Your task to perform on an android device: Open Treebo app and In treebo app search a hotel in Kerala for 2 adults with 1 room from 22nd june 23 to 24th june 23 and book hotel Treebo Tryst vahada
Image 0: 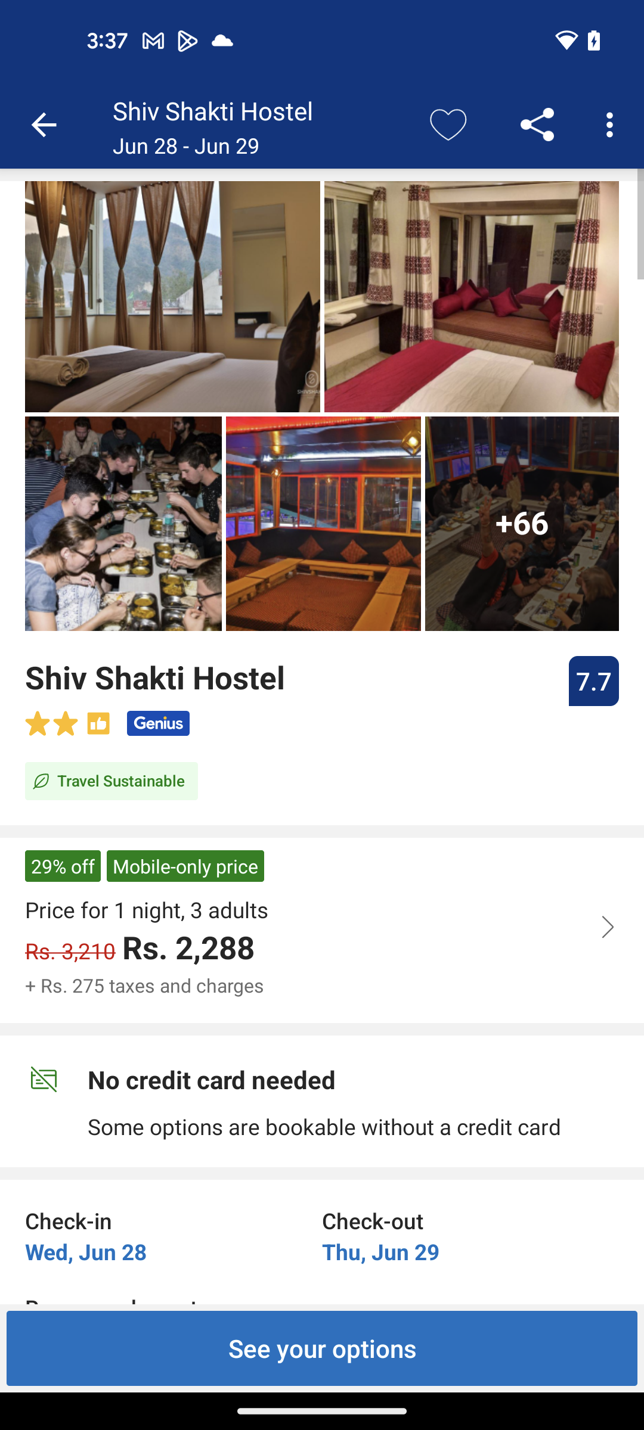
Open Treebo app
Step 0: open app "Treebo"
Image 2: 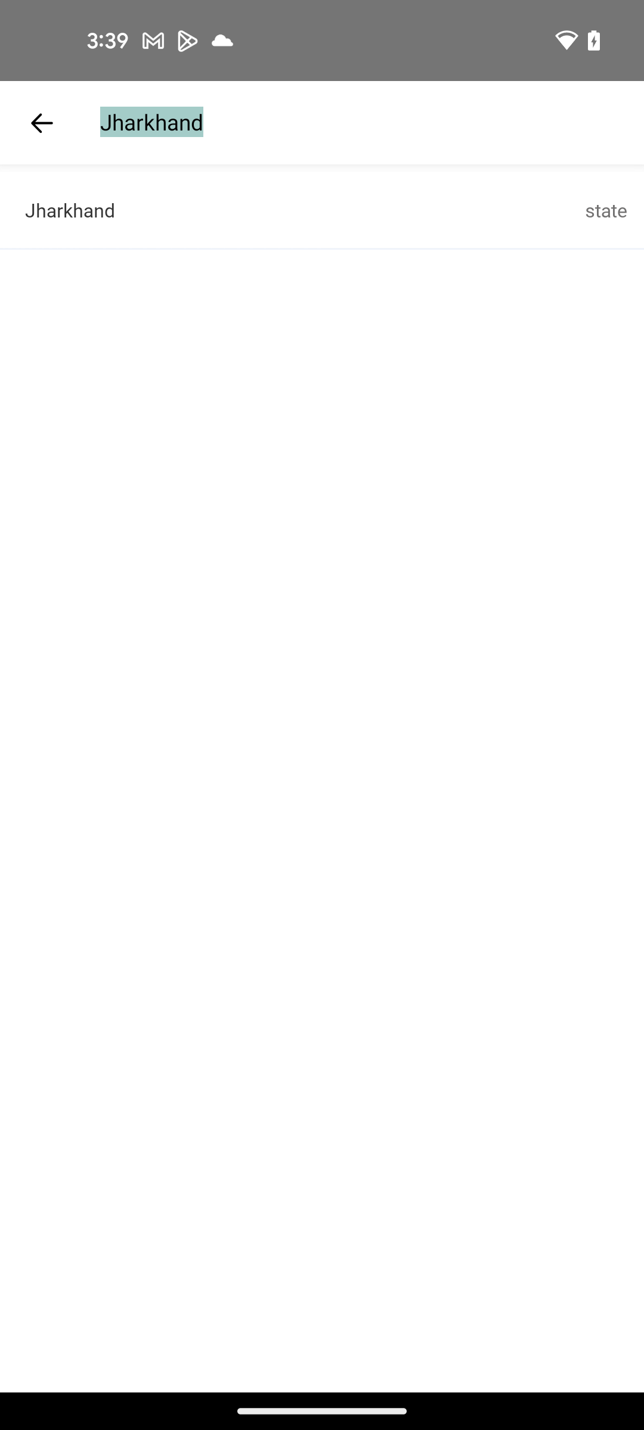
Search for Kerala
Step 2: type "Kerala"
Image 3: 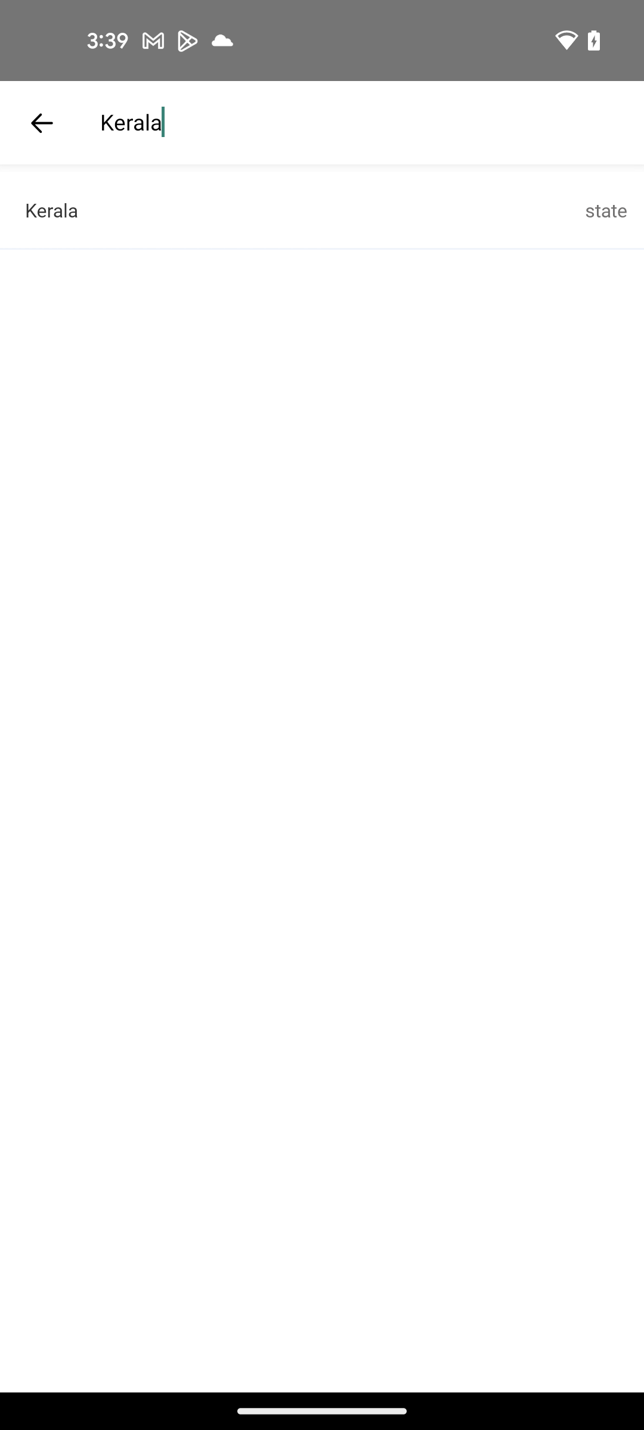
Click on the search result
Step 3: click (249, 210)
Image 4: 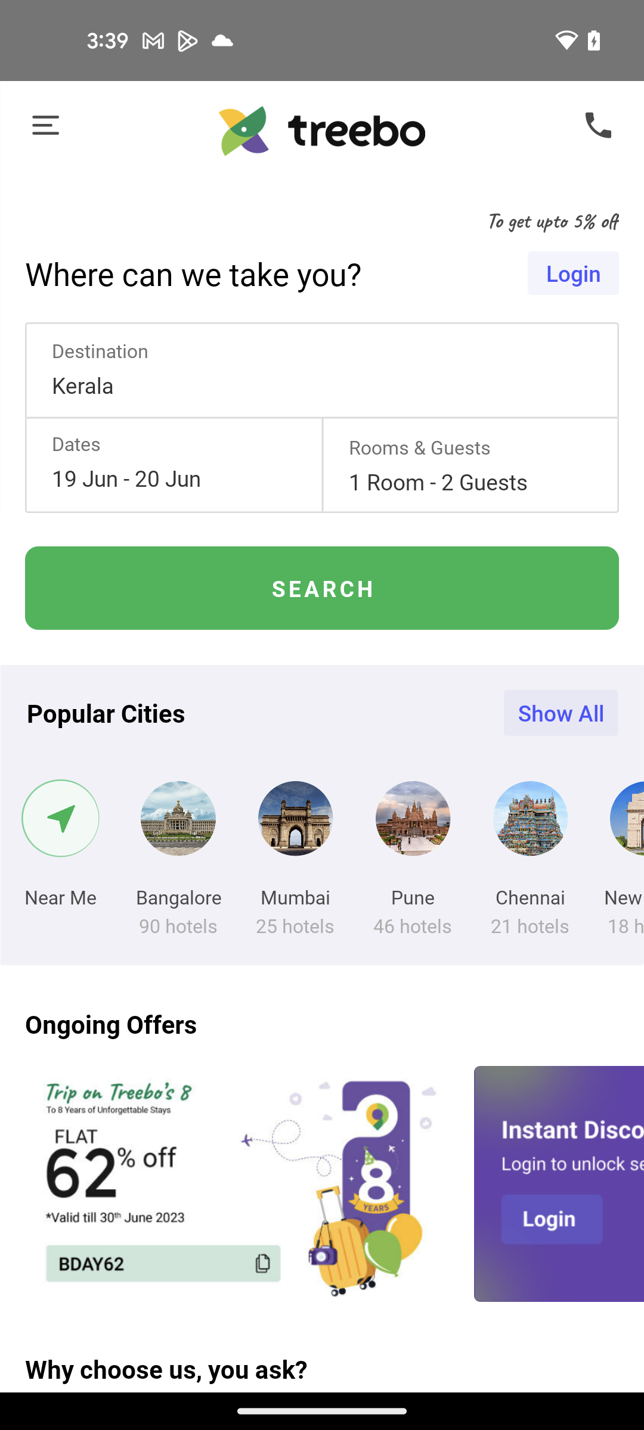
Click on the date section
Step 4: click (187, 478)
Image 5: 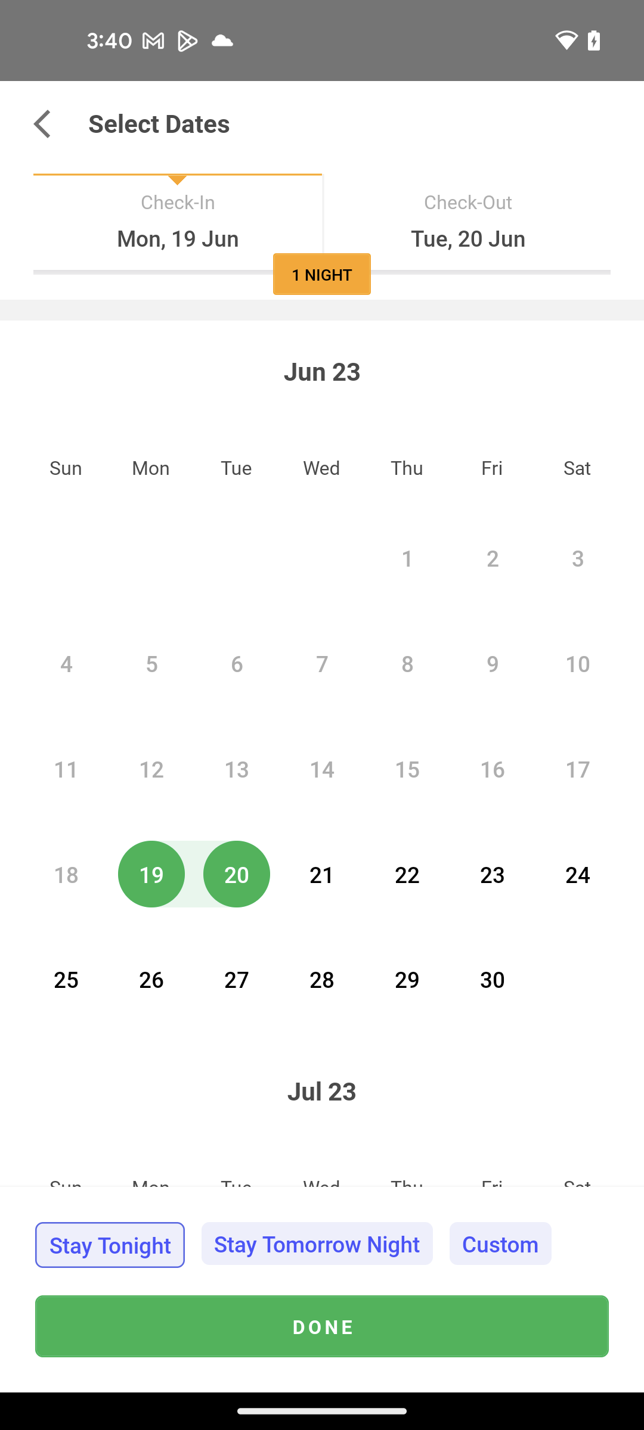
Select check in date 22nd June
Step 5: click (407, 874)
Image 6: 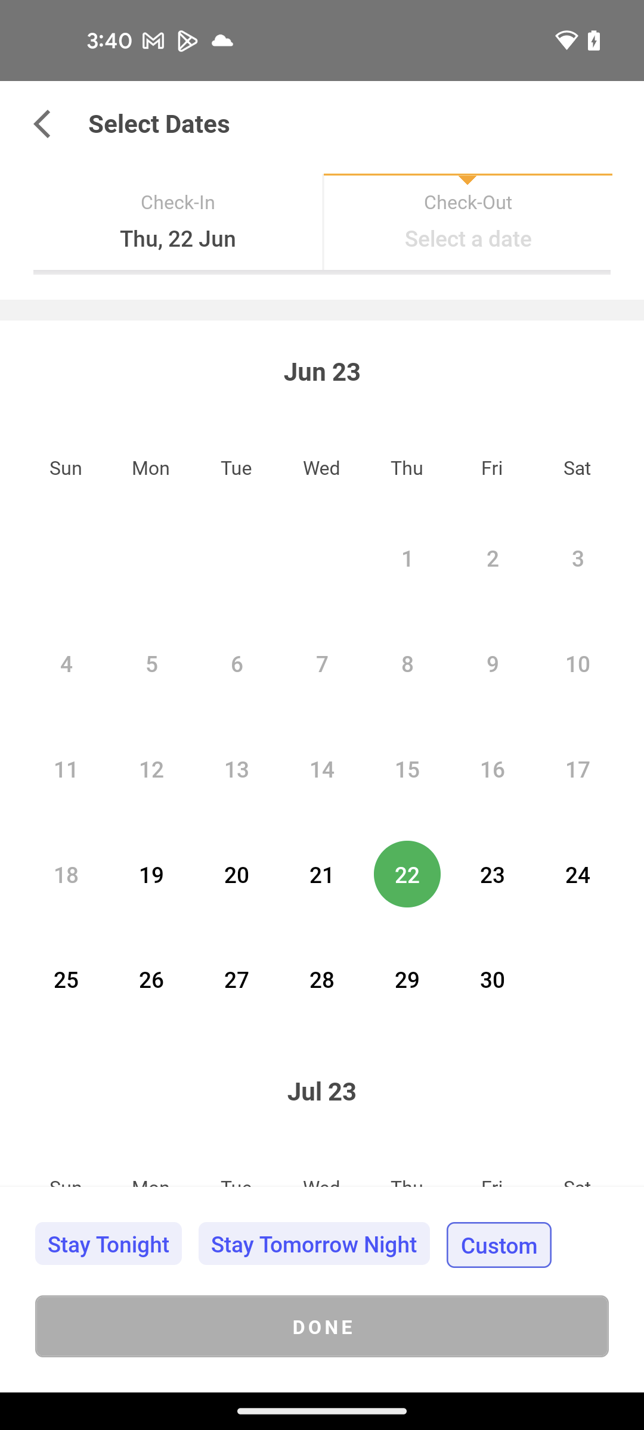
Select check out date 24th June
Step 6: click (577, 874)
Image 7: 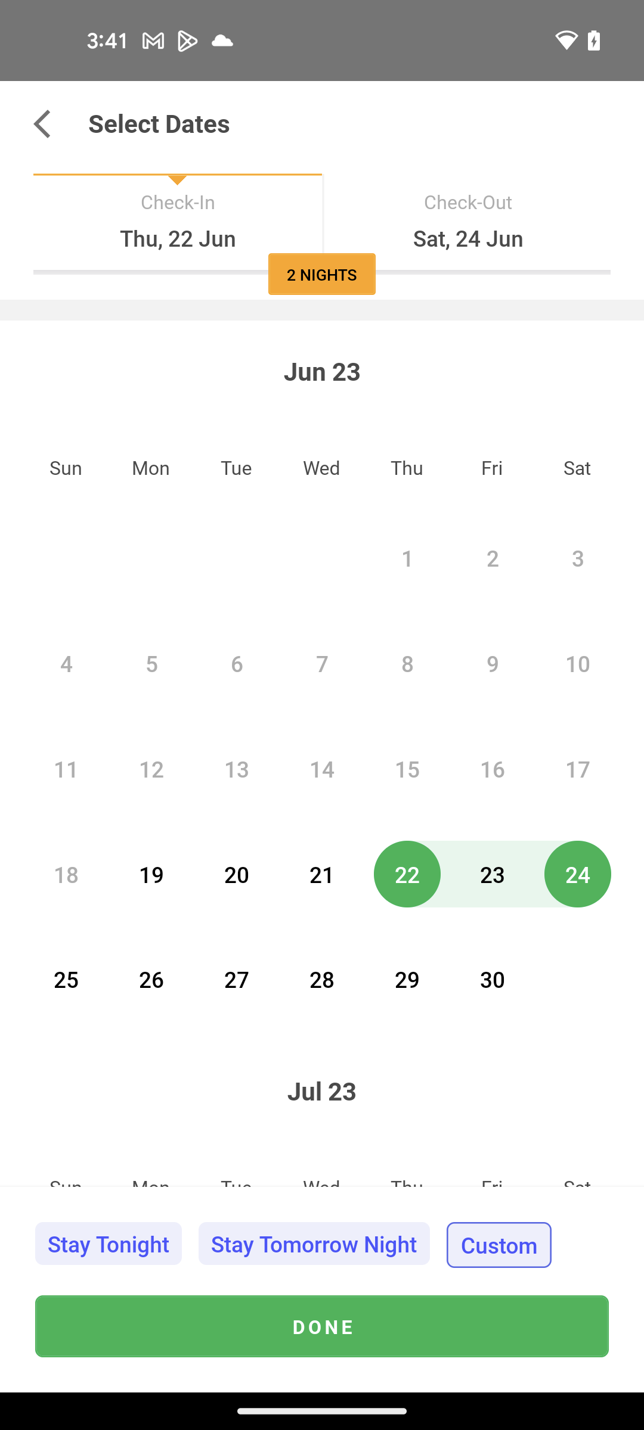
Click on the done button at the bottom of the screen
Step 7: click (322, 1326)
Image 8: 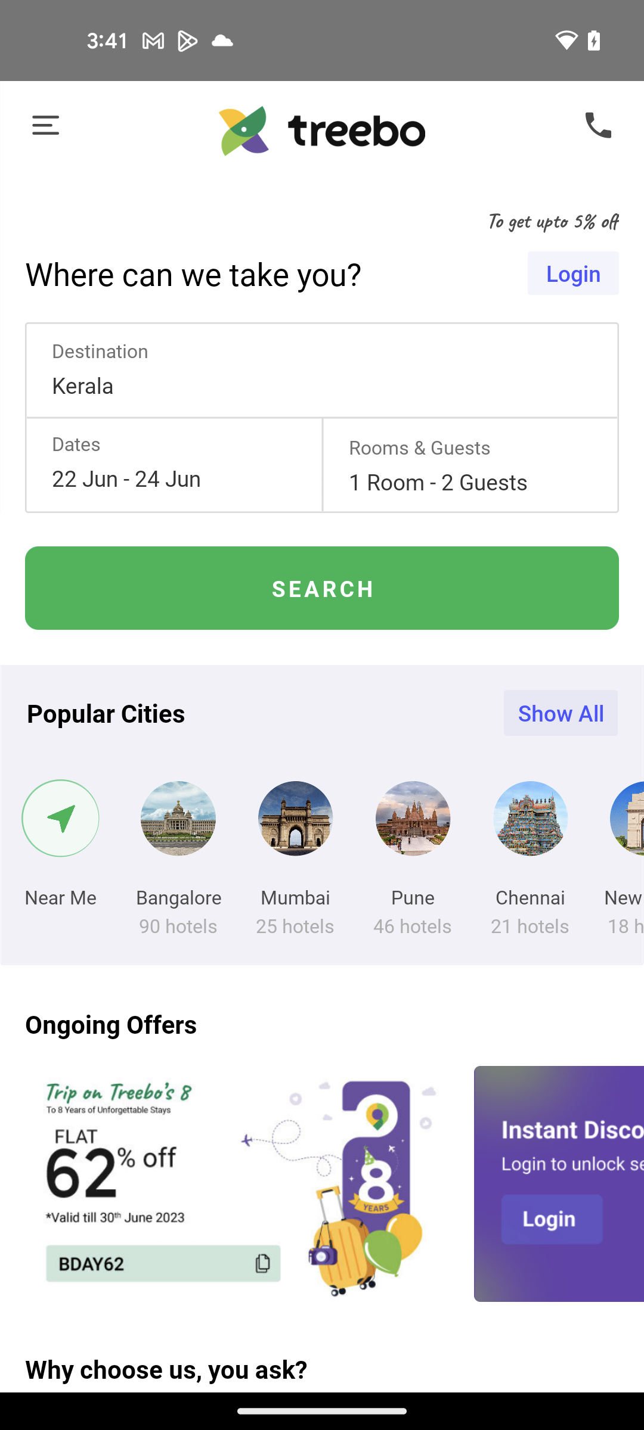
Click on rooms and guests section
Step 8: click (483, 481)
Image 9: 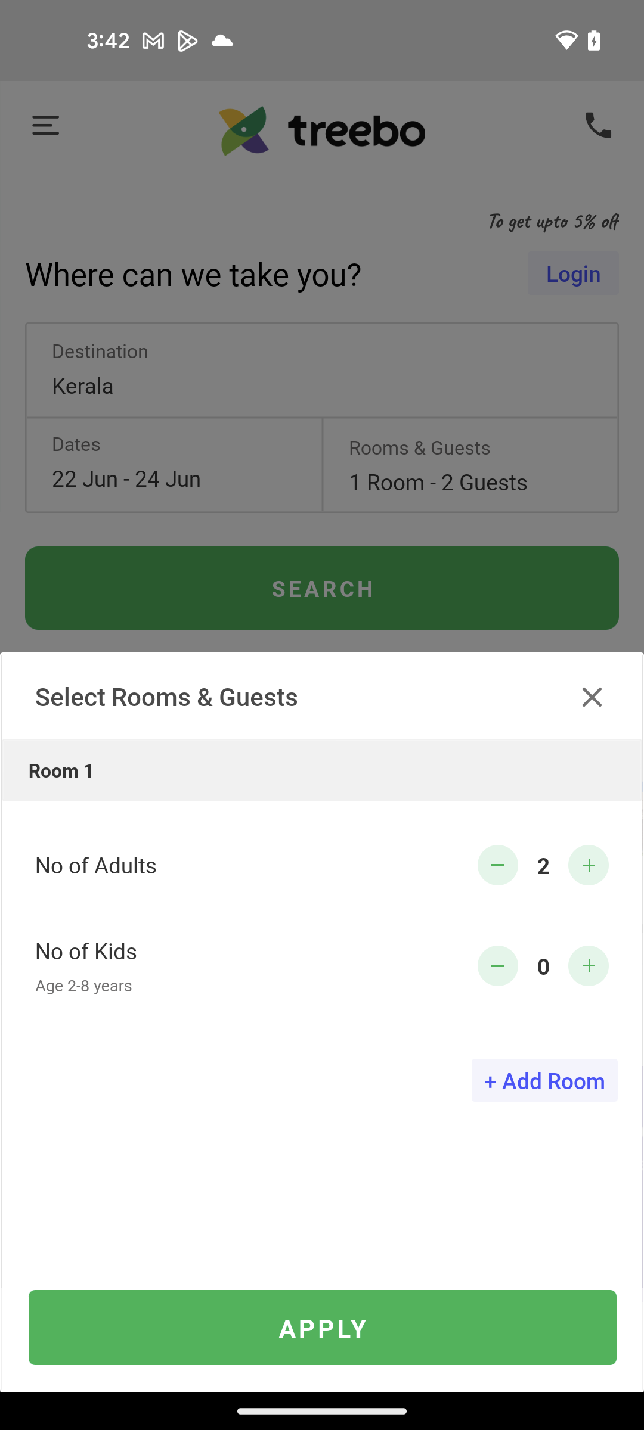
Click on apply button at the bottom of the screen
Step 9: click (322, 1328)
Image 10: 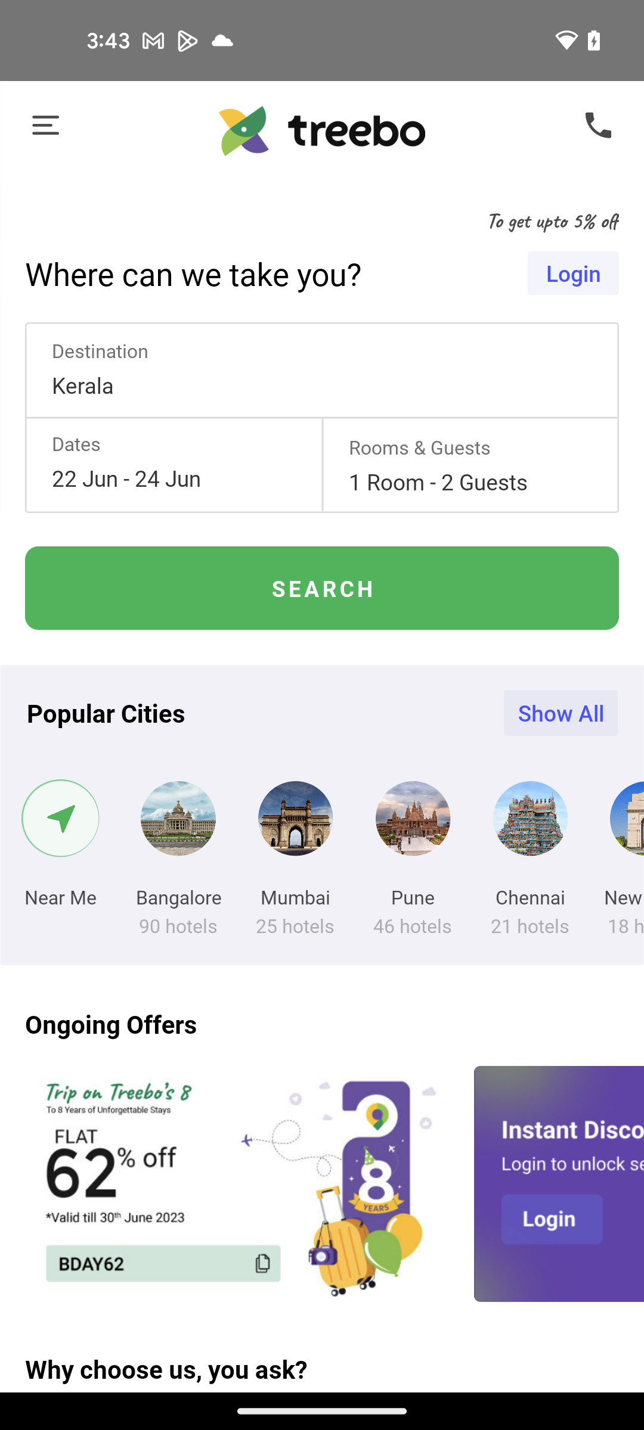
Click on the search button
Step 10: click (322, 588)
Image 11: 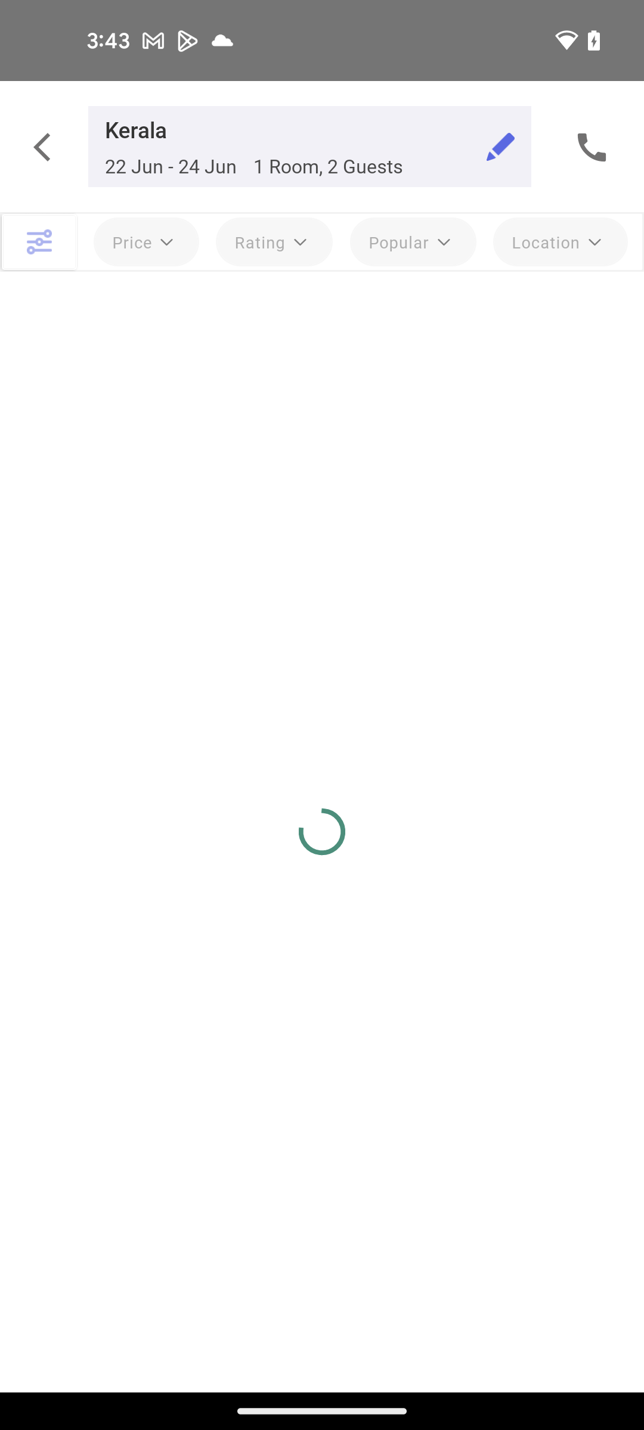
Click on the search button
Step 11: wait
Image 12: 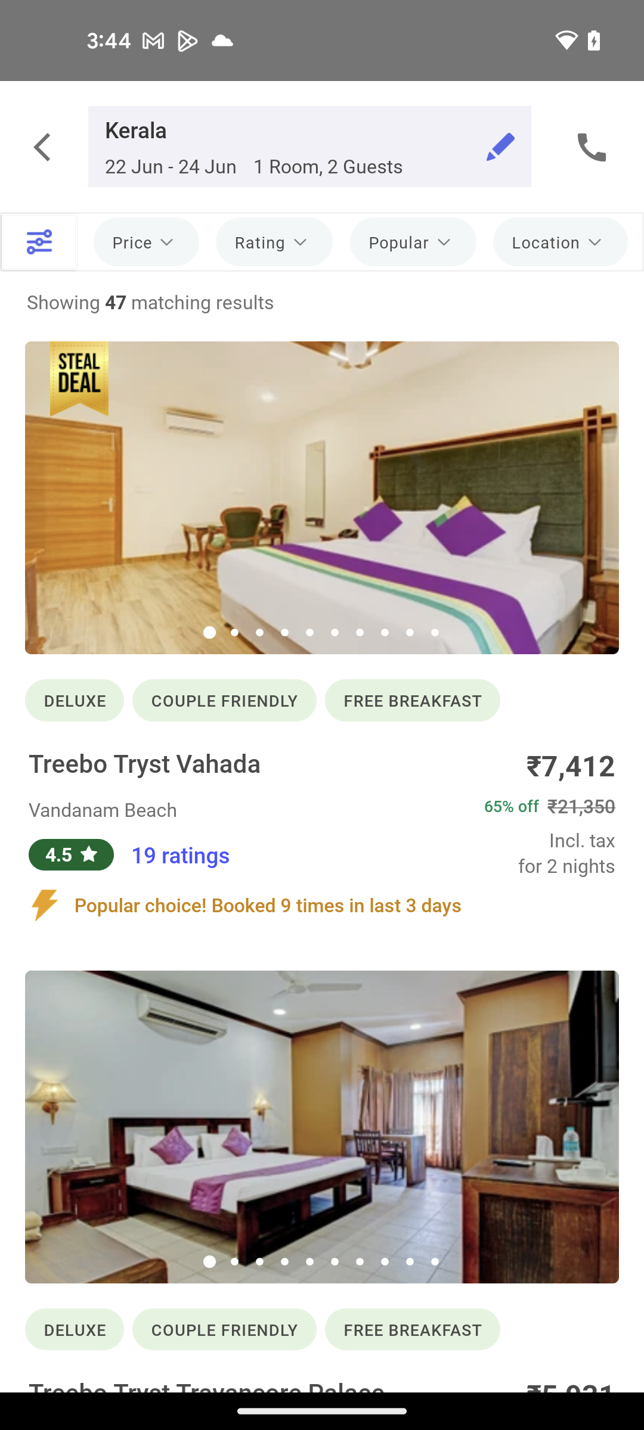
Select Treebo Tryst vahada hotel
Step 12: click (322, 832)